Your task to perform on an android device: I want to read the review of the Audi A4 vehicle in the CarTrade app.
Image 0: 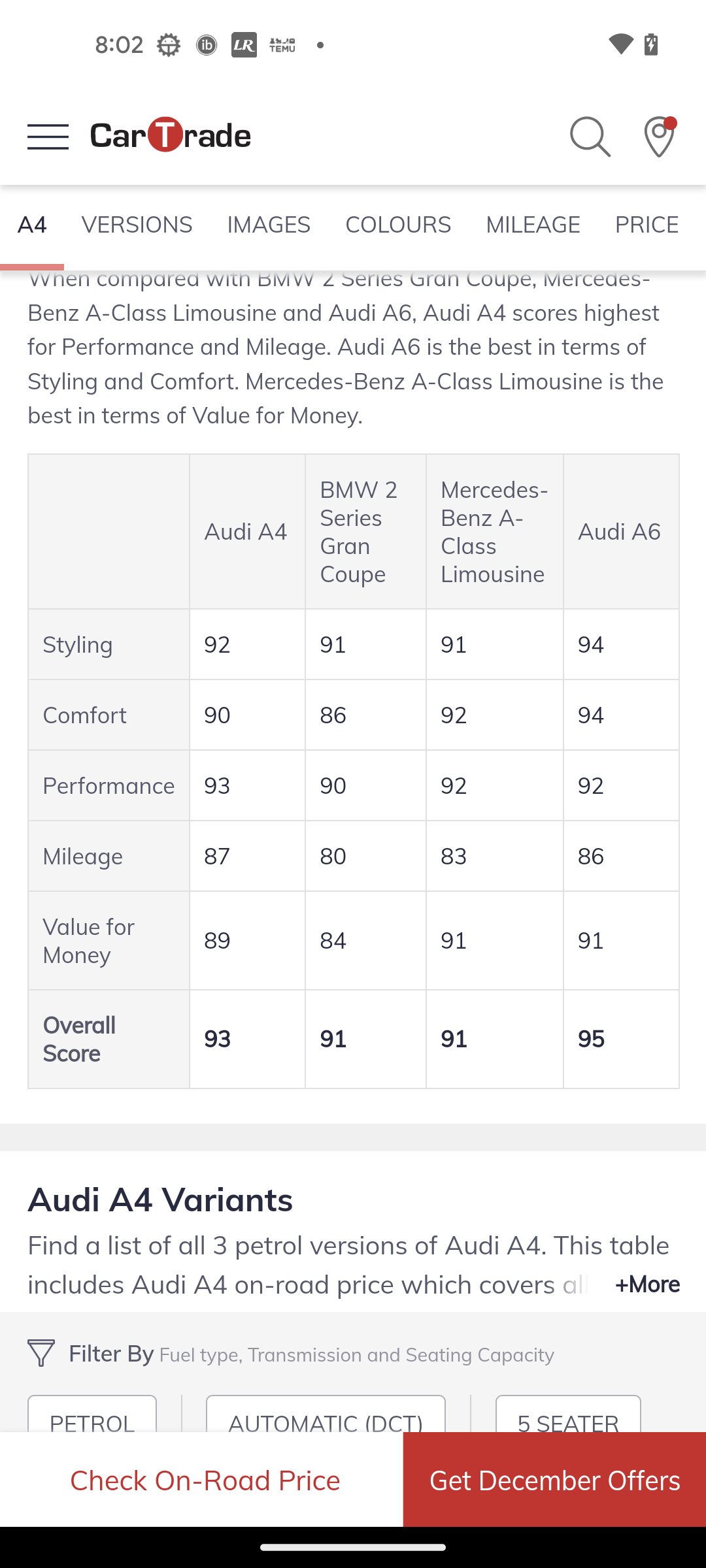
Swipe up to view the review
Step 0: scroll down
Image 1: 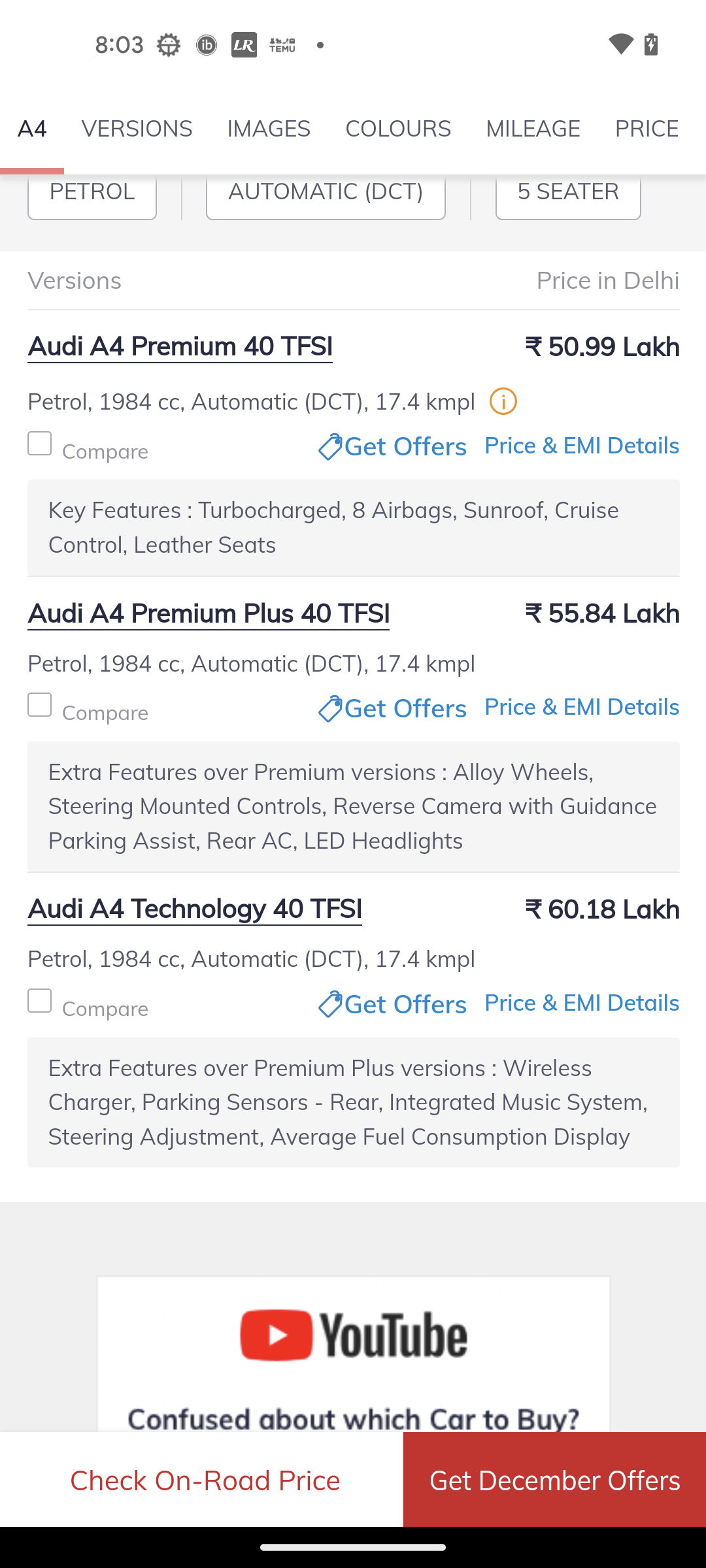
Swipe up to view the review
Step 1: scroll down
Image 2: 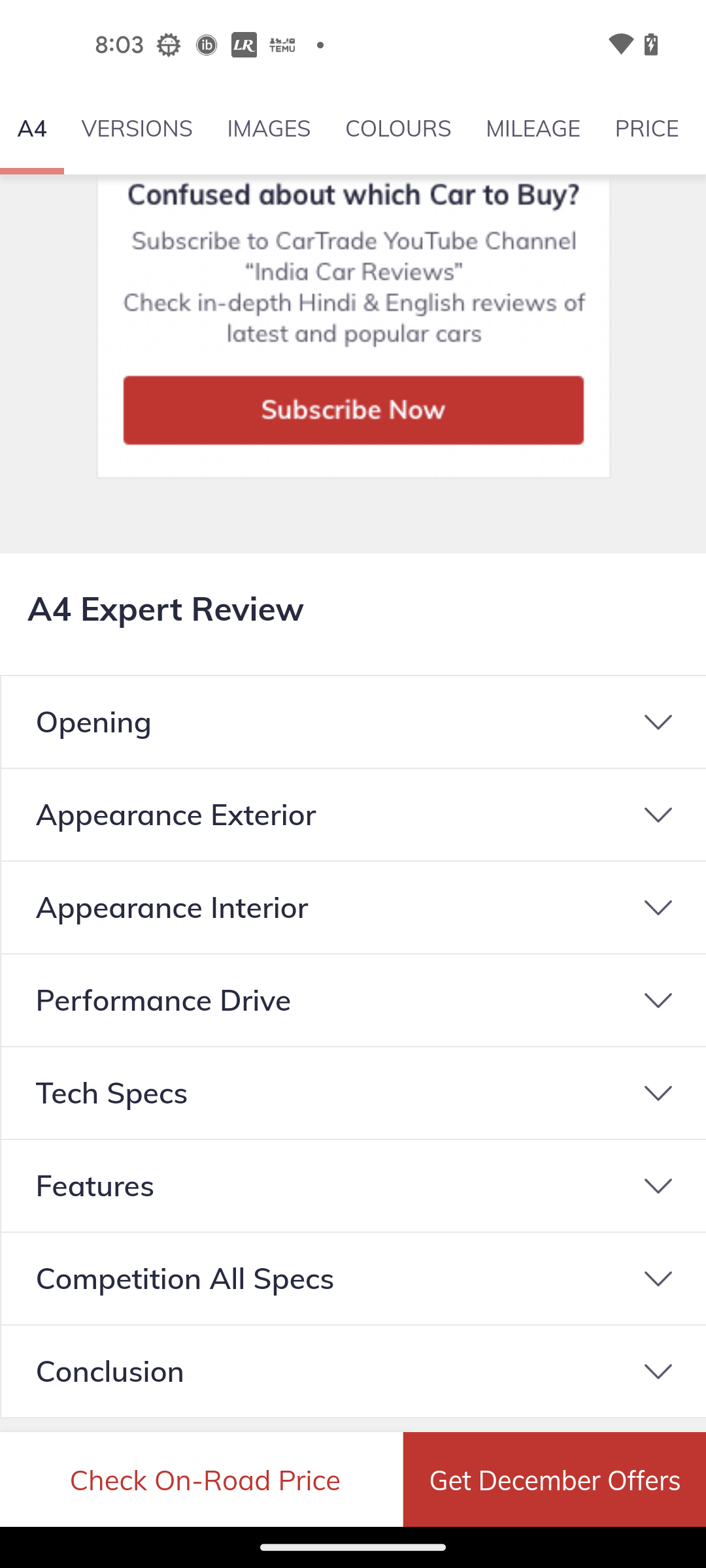
Swipe up to view the review
Step 2: scroll down